Your task to perform on an android device: Search the tv wall mount with vogel's brands
Image 0: 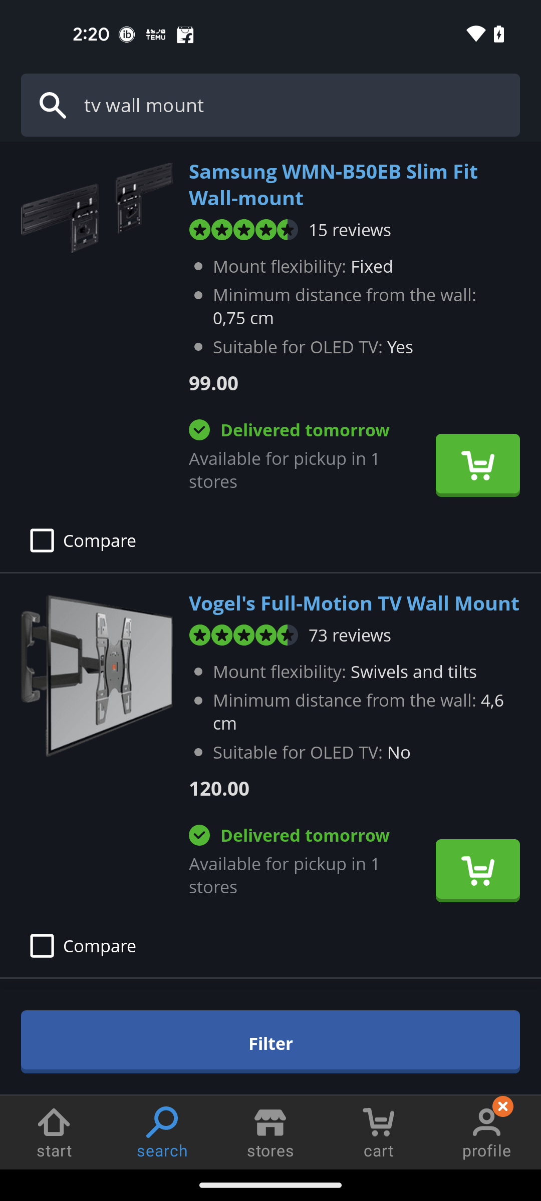
Tap on the filter button
Step 0: click (270, 1042)
Image 1: 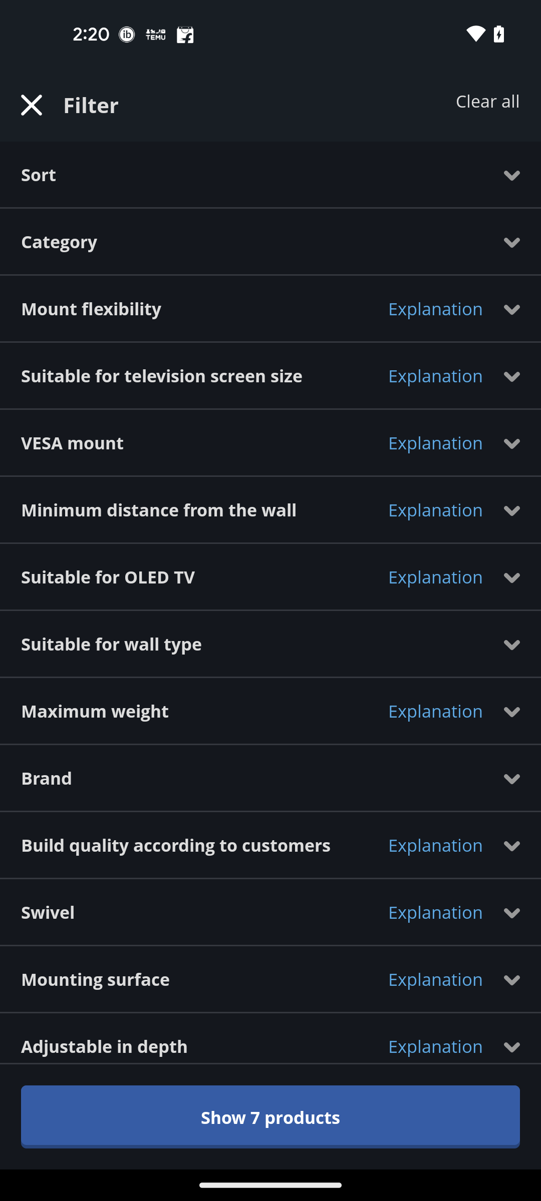
Tap on the brand option
Step 1: click (262, 778)
Image 2: 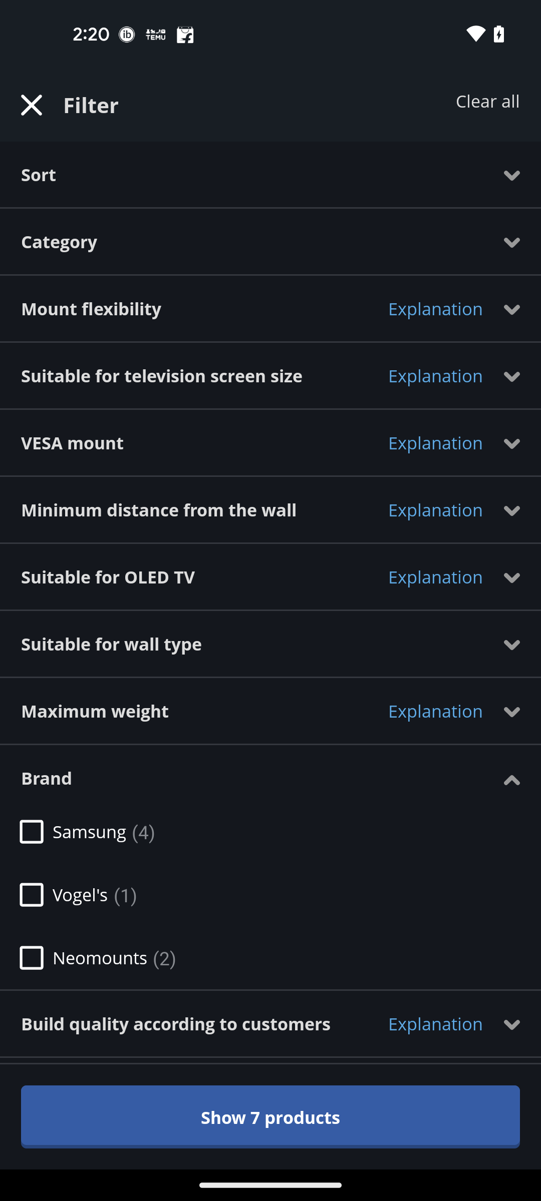
Select the vogel's brand
Step 2: click (260, 895)